Your task to perform on an android device: In the Evolve app, I would like to listen to the Peaceful sleep rest so i can have a peaceful night's rest.
Image 0: 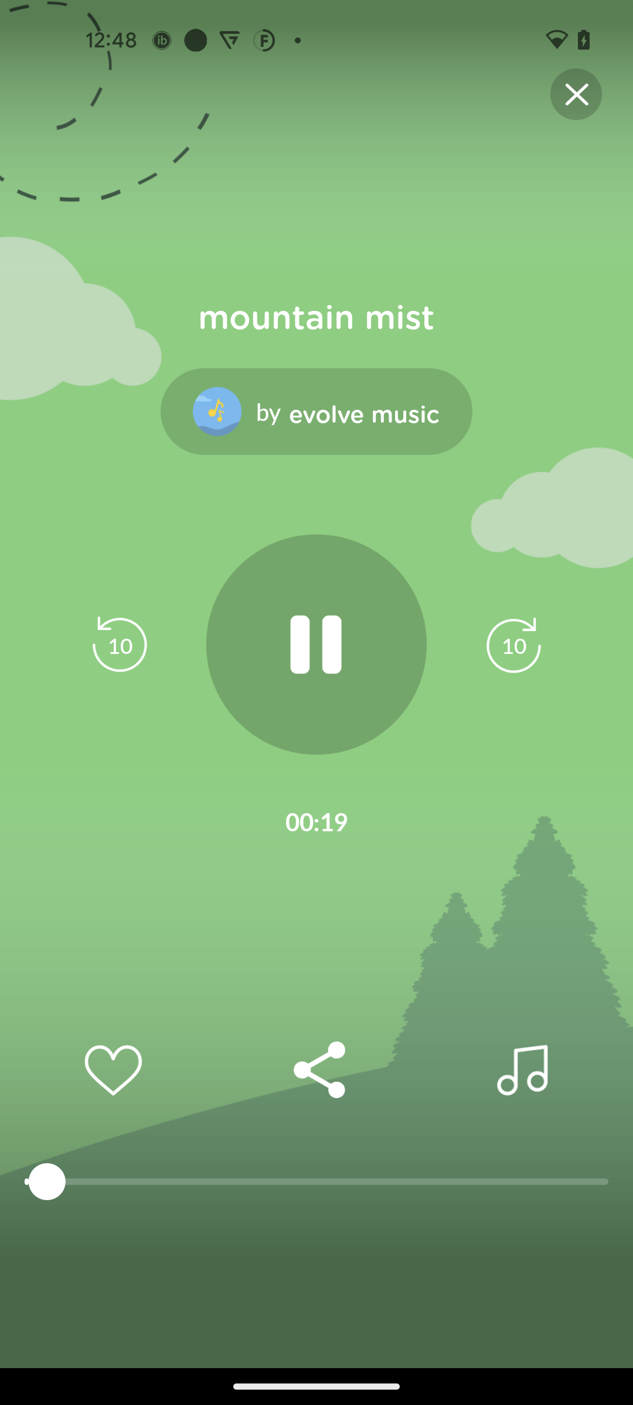
Click on the Close icon
Step 0: click (577, 95)
Image 1: 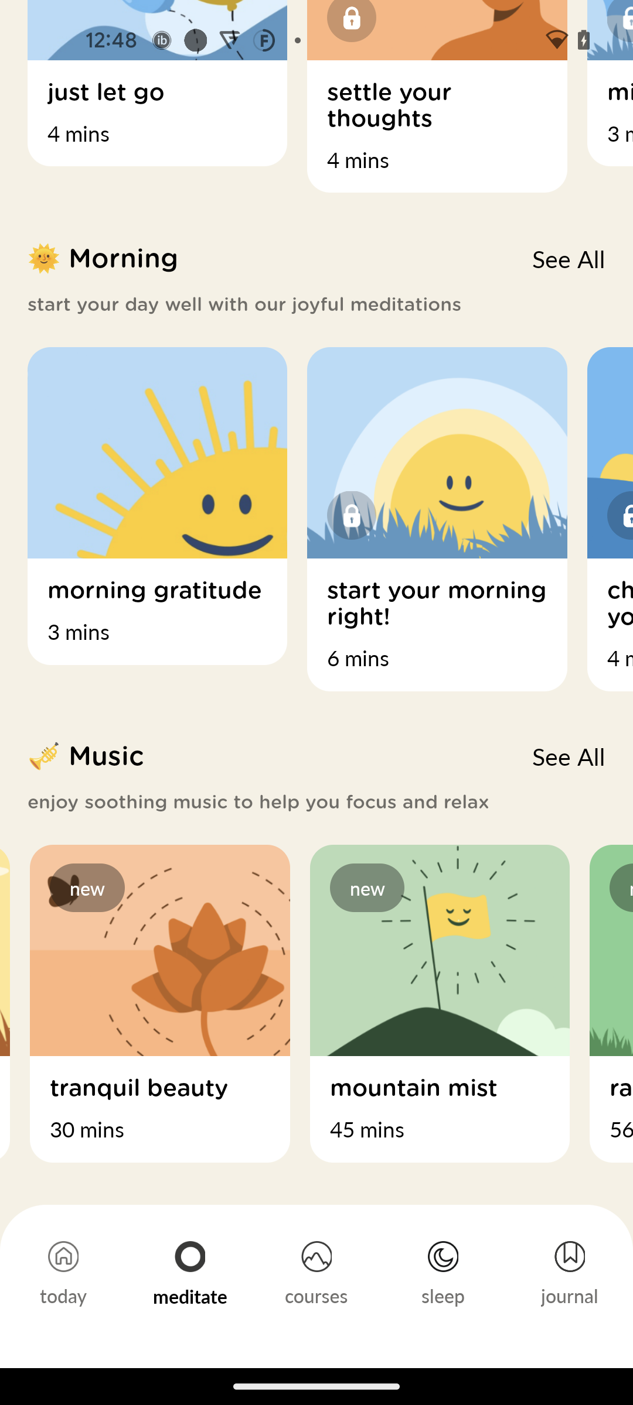
Go to the Sleep tab
Step 1: click (441, 1272)
Image 2: 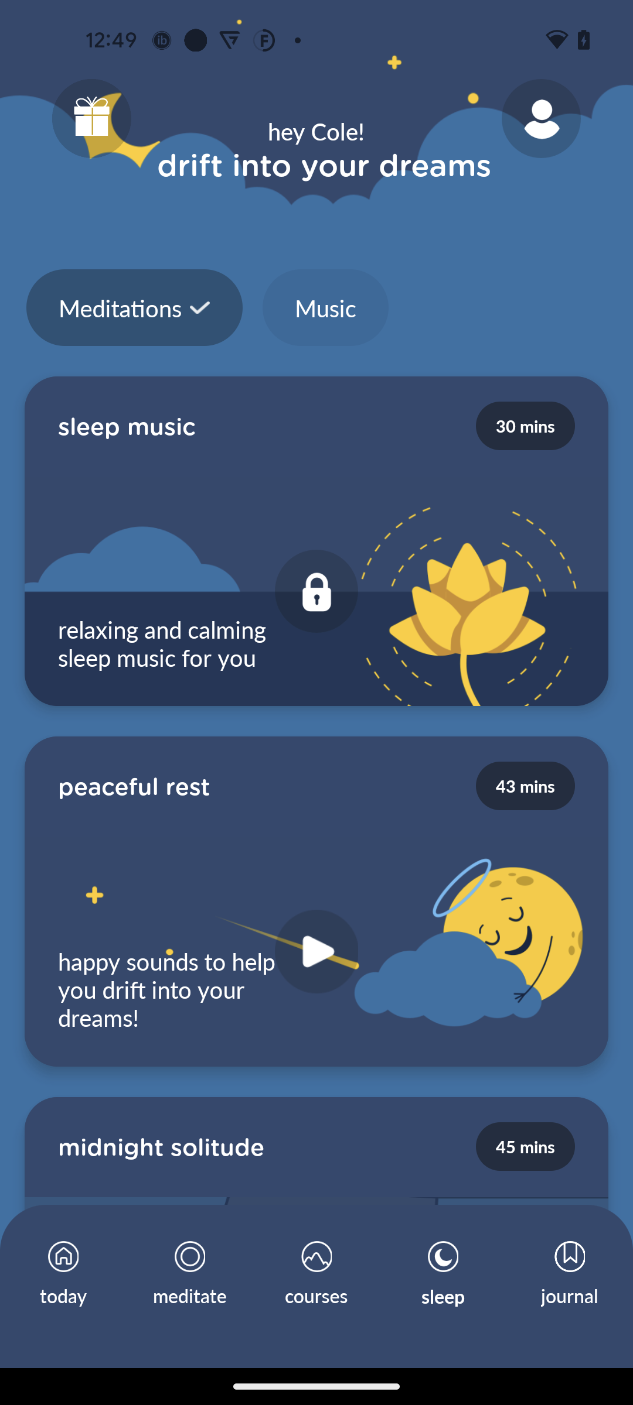
Click on the Peaceful rest
Step 2: click (300, 952)
Image 3: 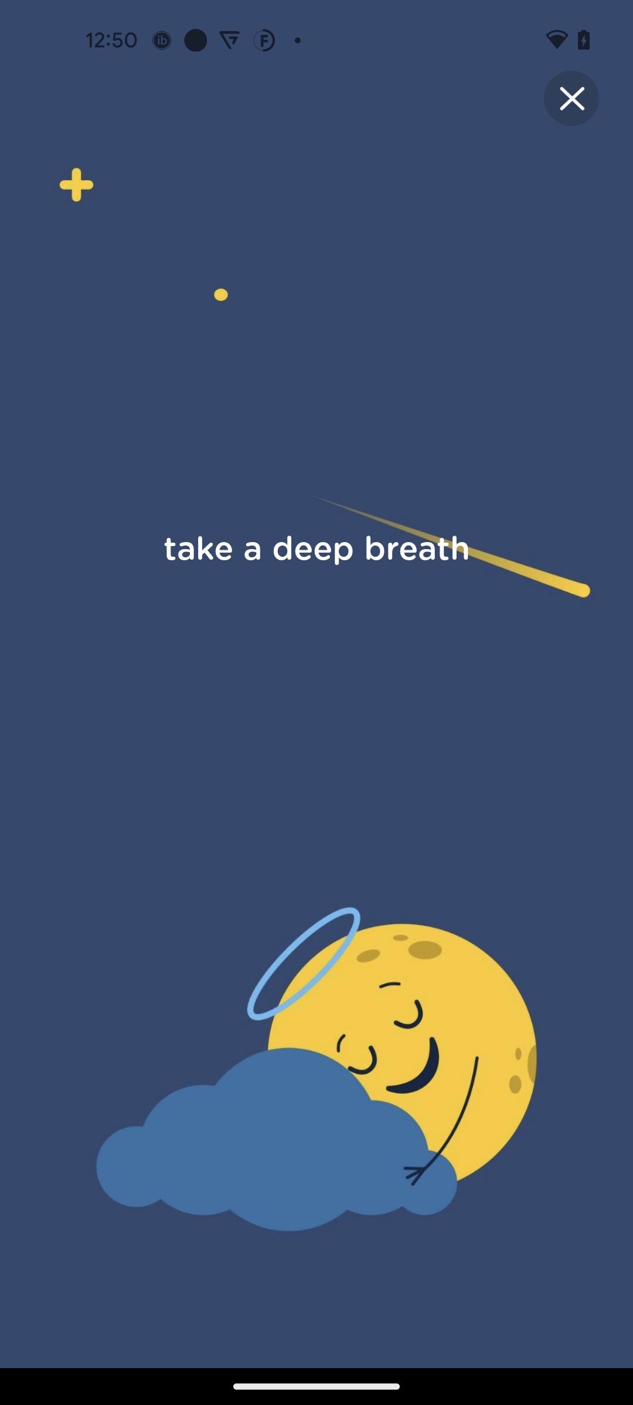
Click on the Peaceful rest
Step 3: wait